Your task to perform on an android device:  Go to  the settings in the app and set 100 $ budget.
Image 0: 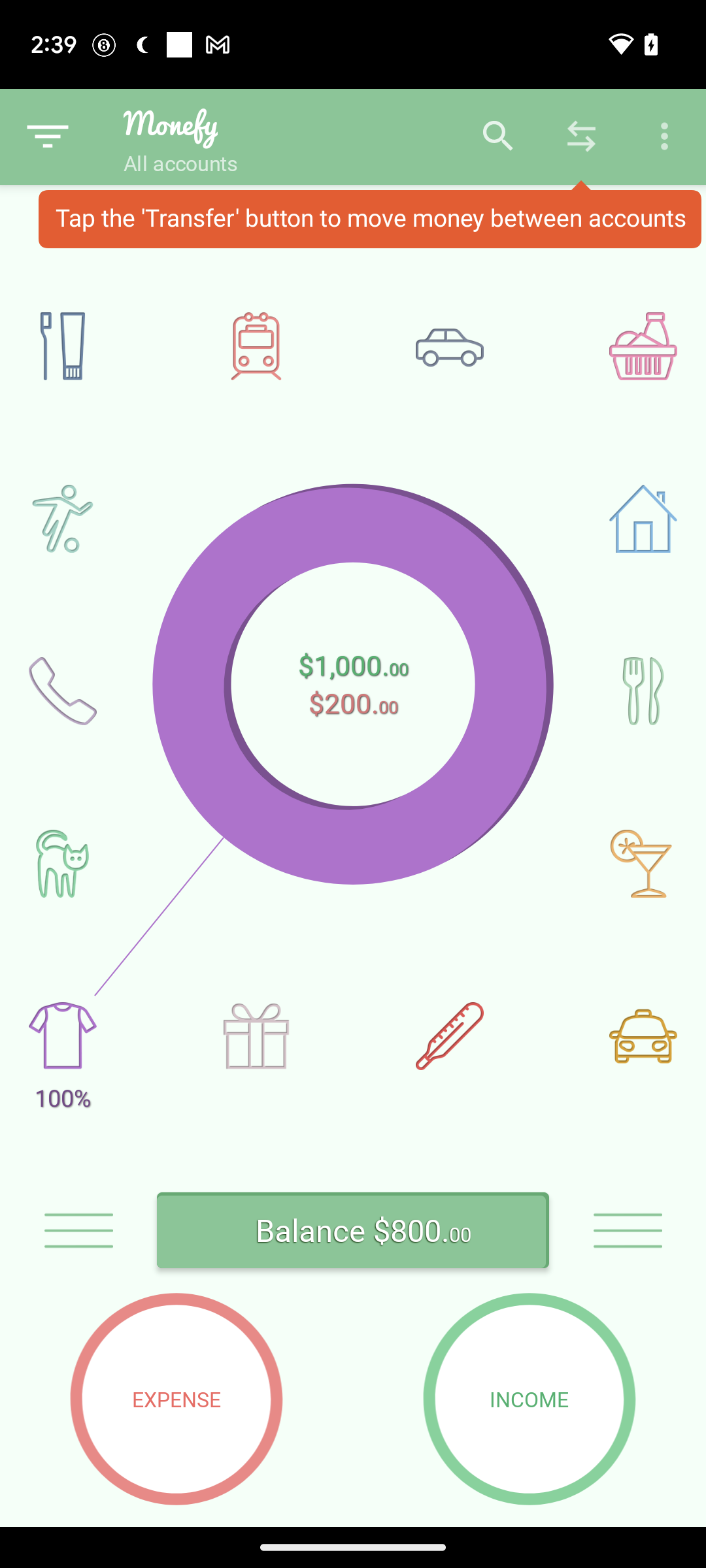
Click on the menu icon at the top right corner of the screen
Step 0: click (664, 137)
Image 1: 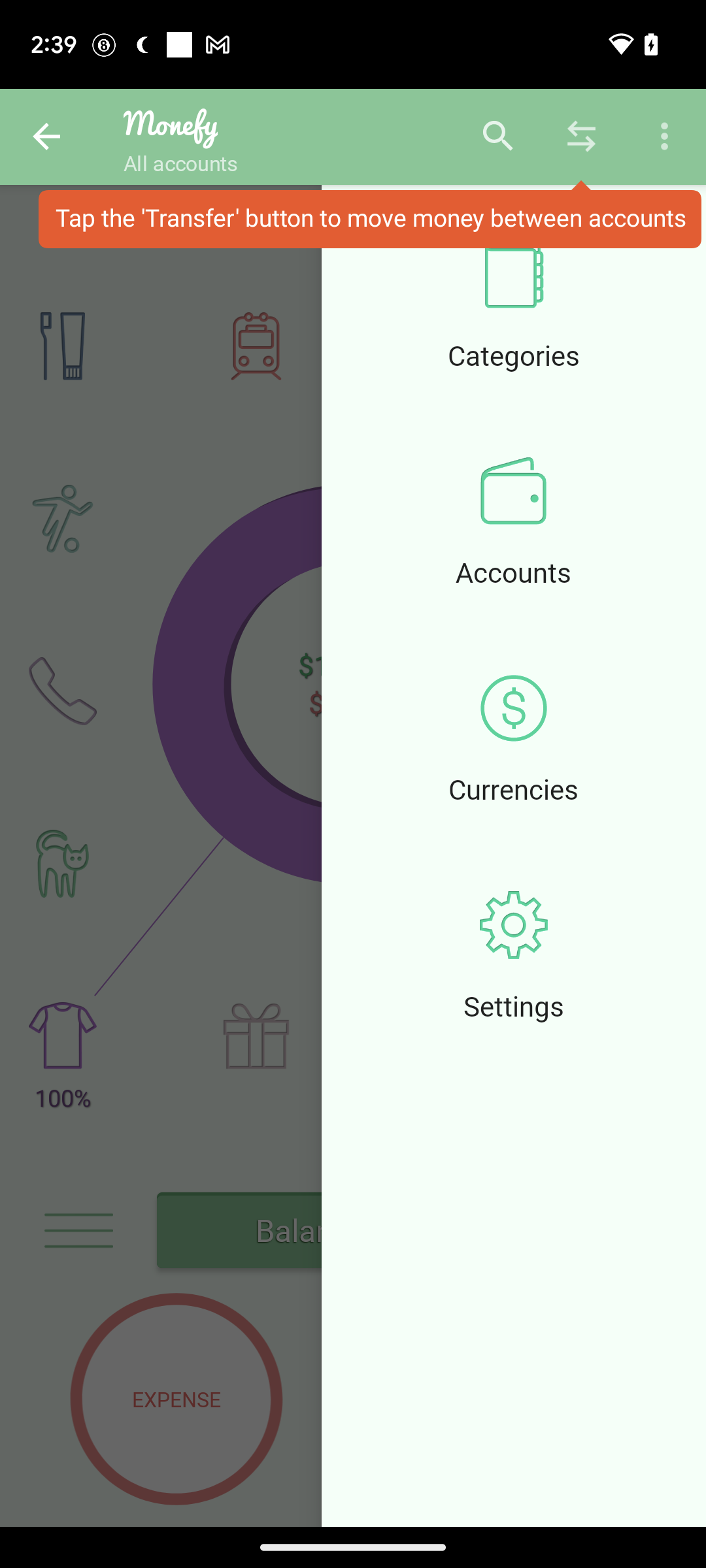
Click on the settings Icon on the right side of the screen below the currencies option
Step 1: click (516, 924)
Image 2: 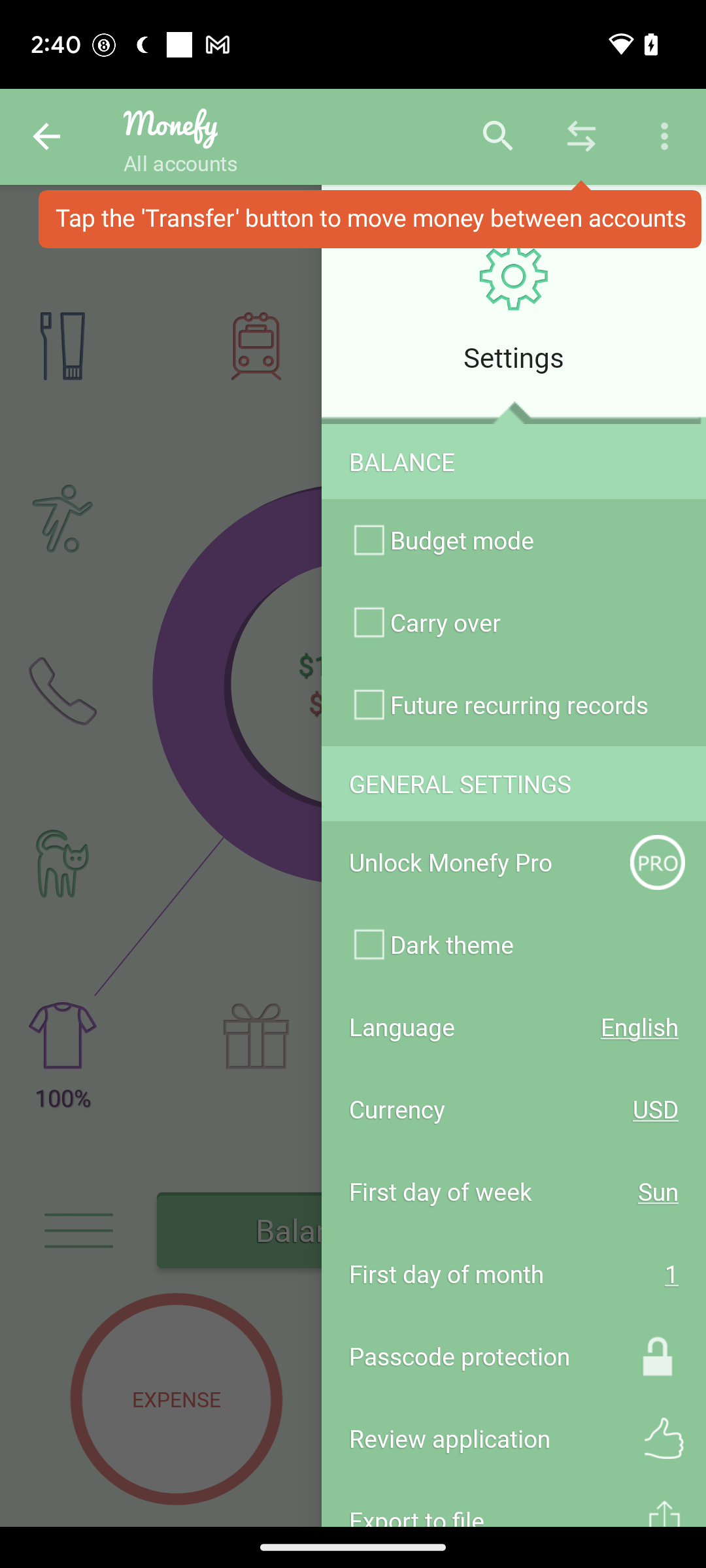
Click on Budget Mode on the left side of the screen below Balance
Step 2: click (527, 540)
Image 3: 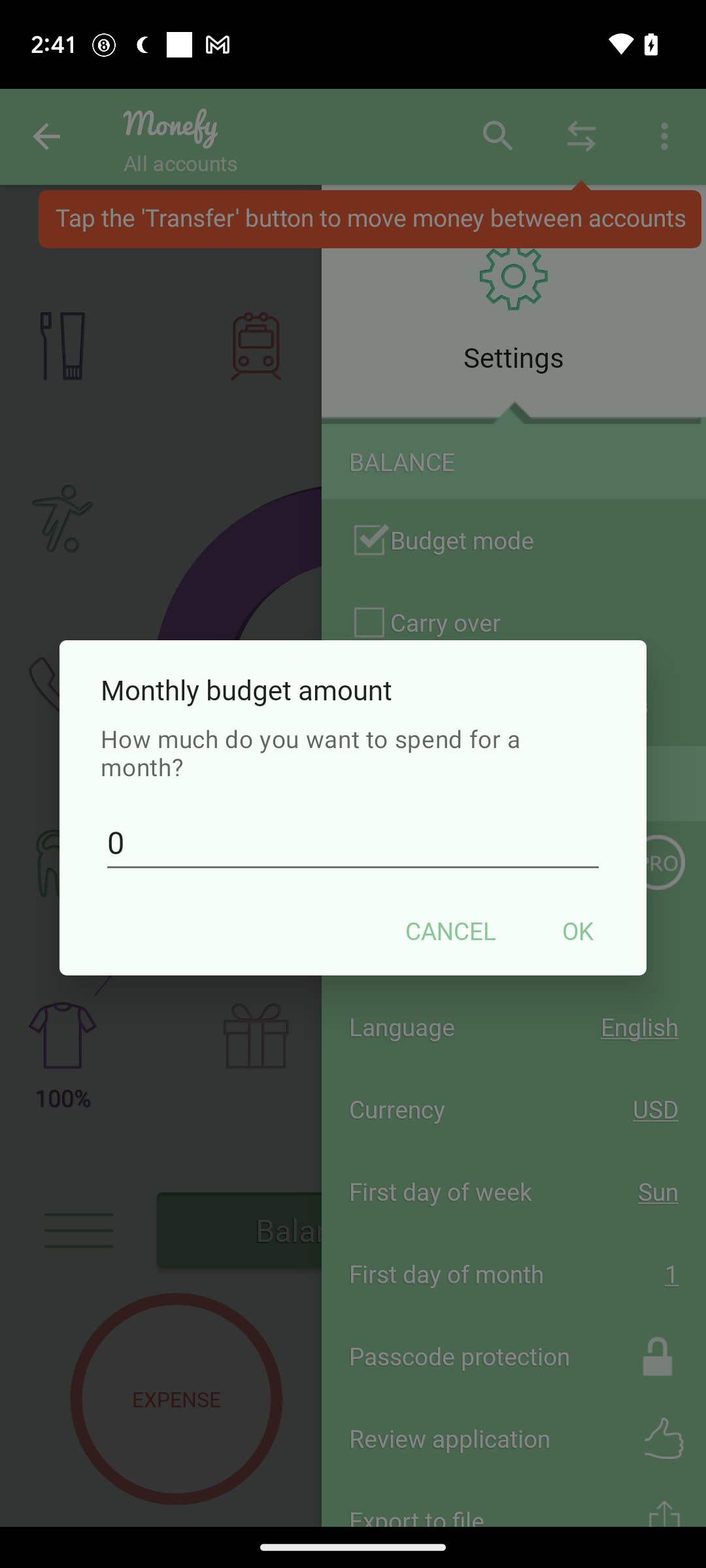
Click on 0 
Step 3: click (135, 839)
Image 4: 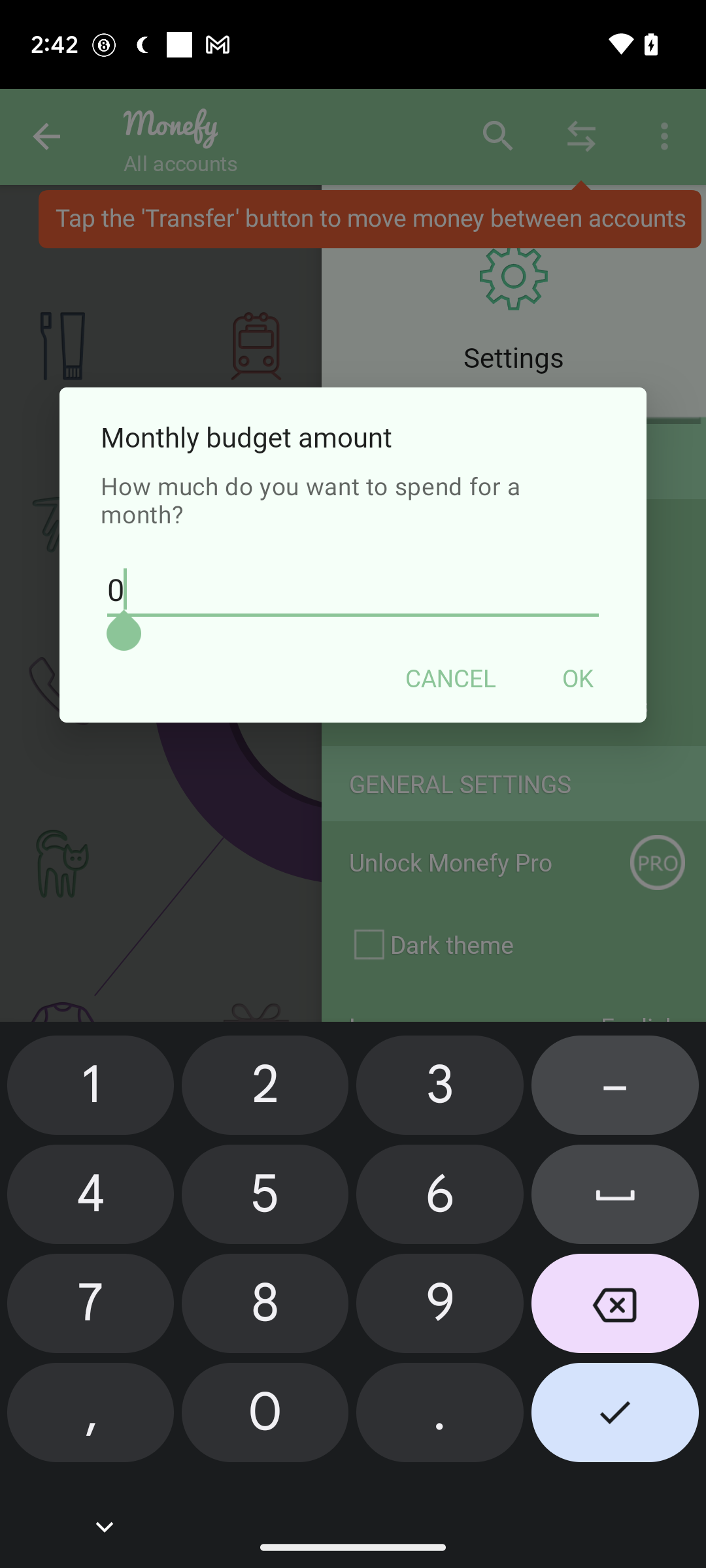
Click on the cut icon on the right side of the screen
Step 4: click (615, 1308)
Image 5: 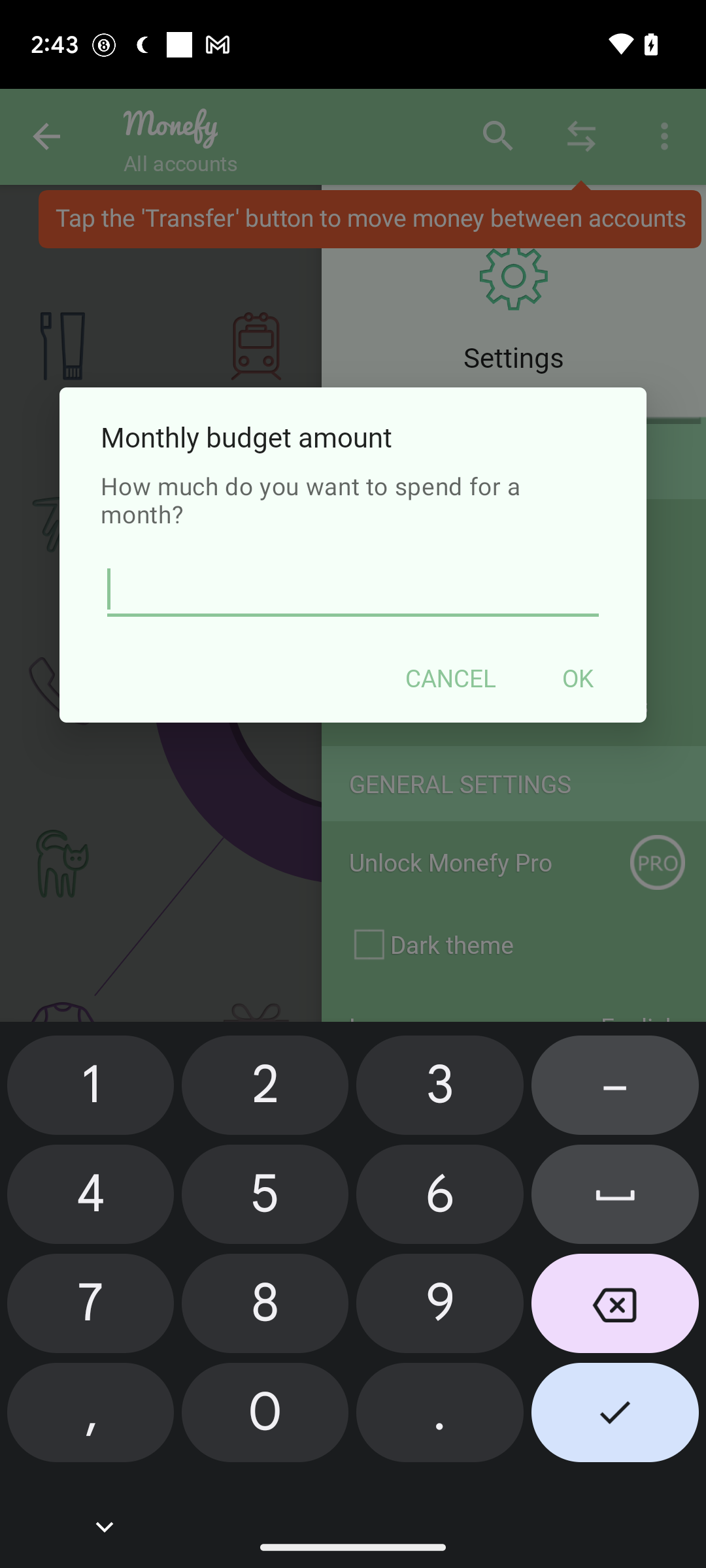
click 1 before 2
Step 5: click (101, 1073)
Image 6: 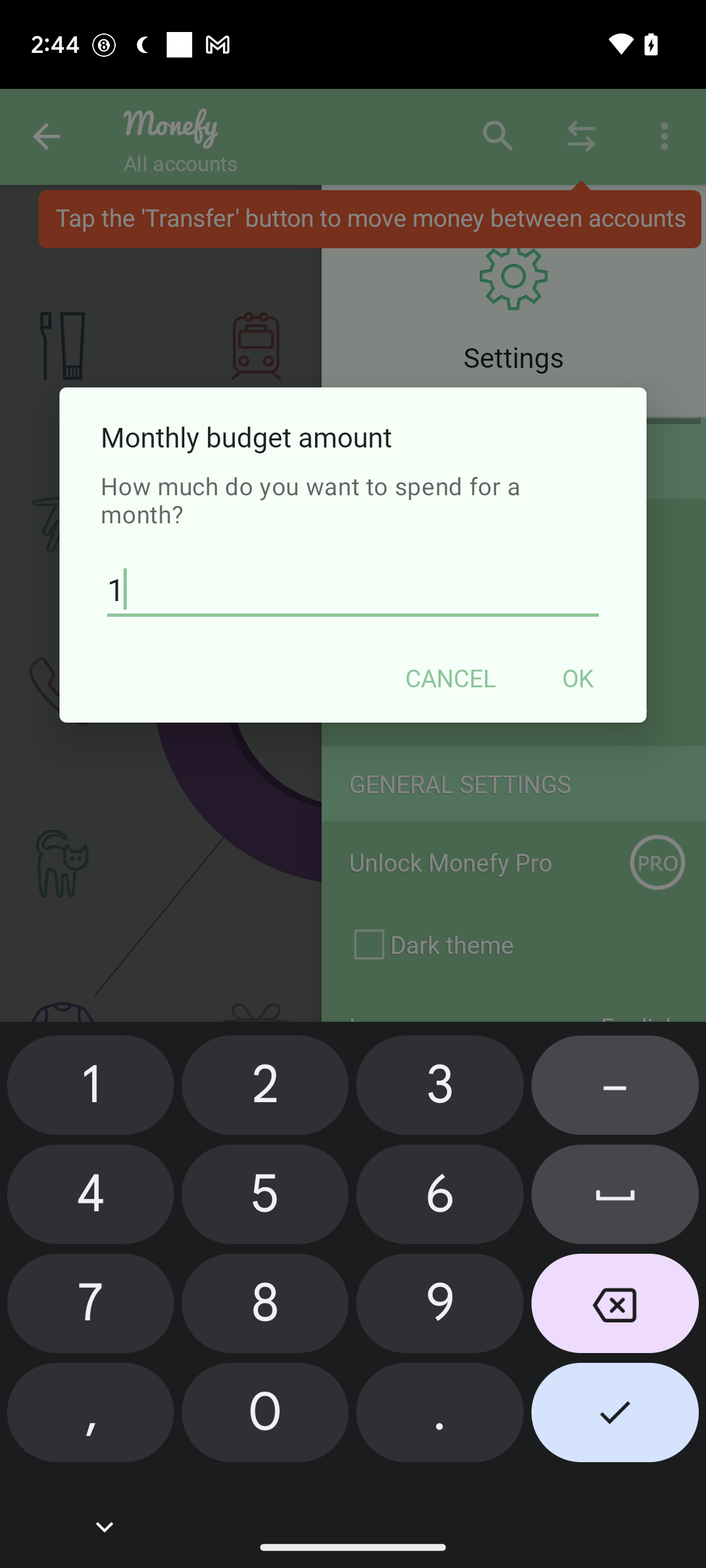
Click 0 below 8
Step 6: click (263, 1431)
Image 7: 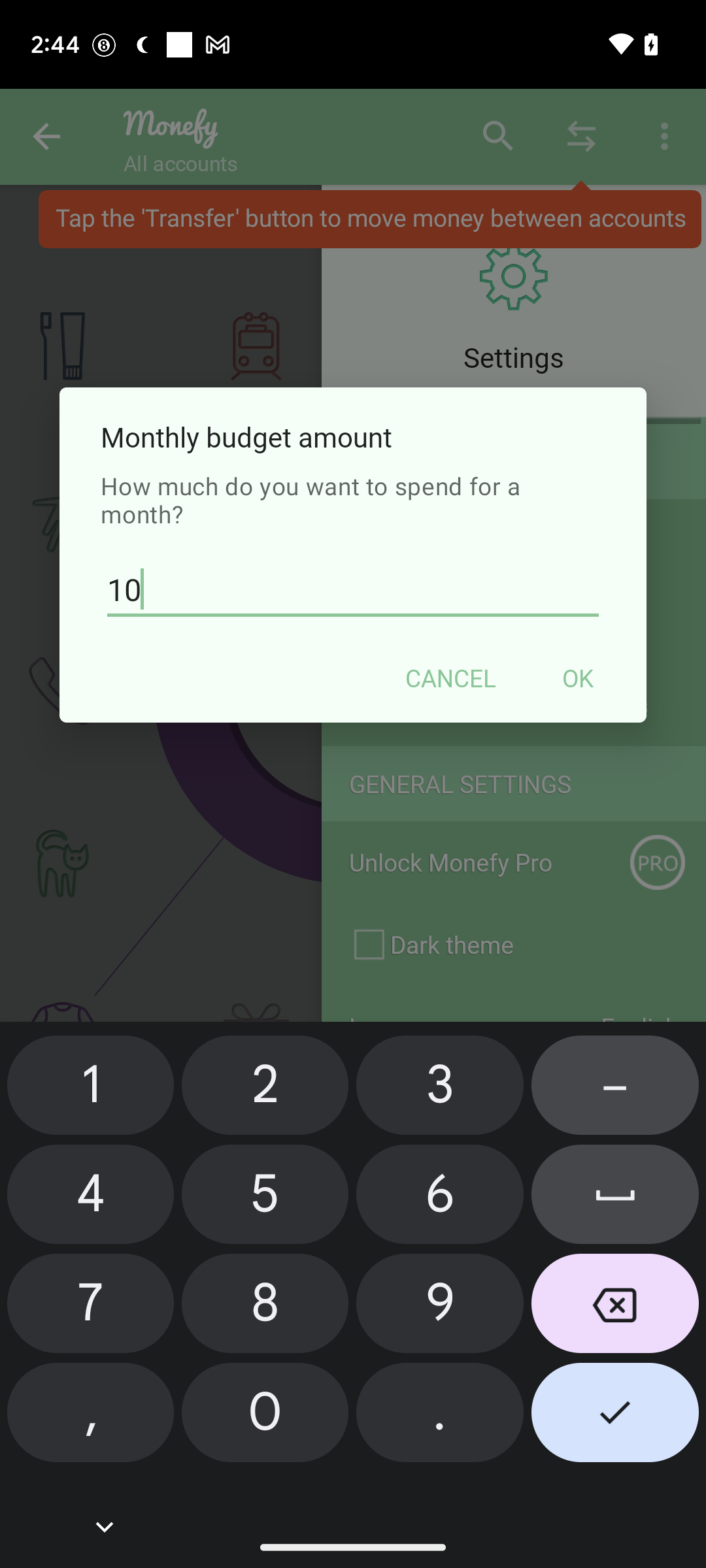
Click 0 below 8
Step 7: click (263, 1411)
Image 8: 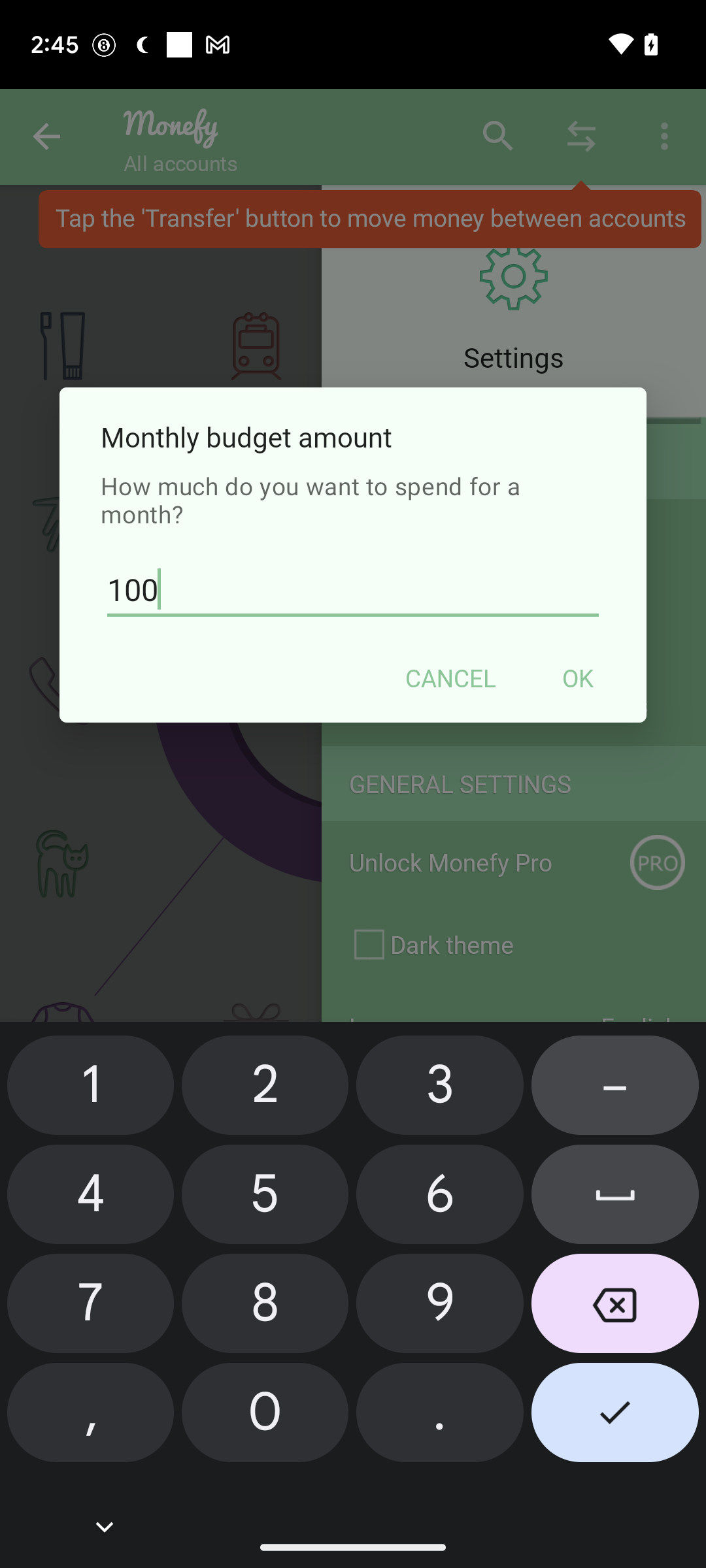
Click on the OK option on the left side of the screen after the cancel option
Step 8: click (578, 678)
Image 9: 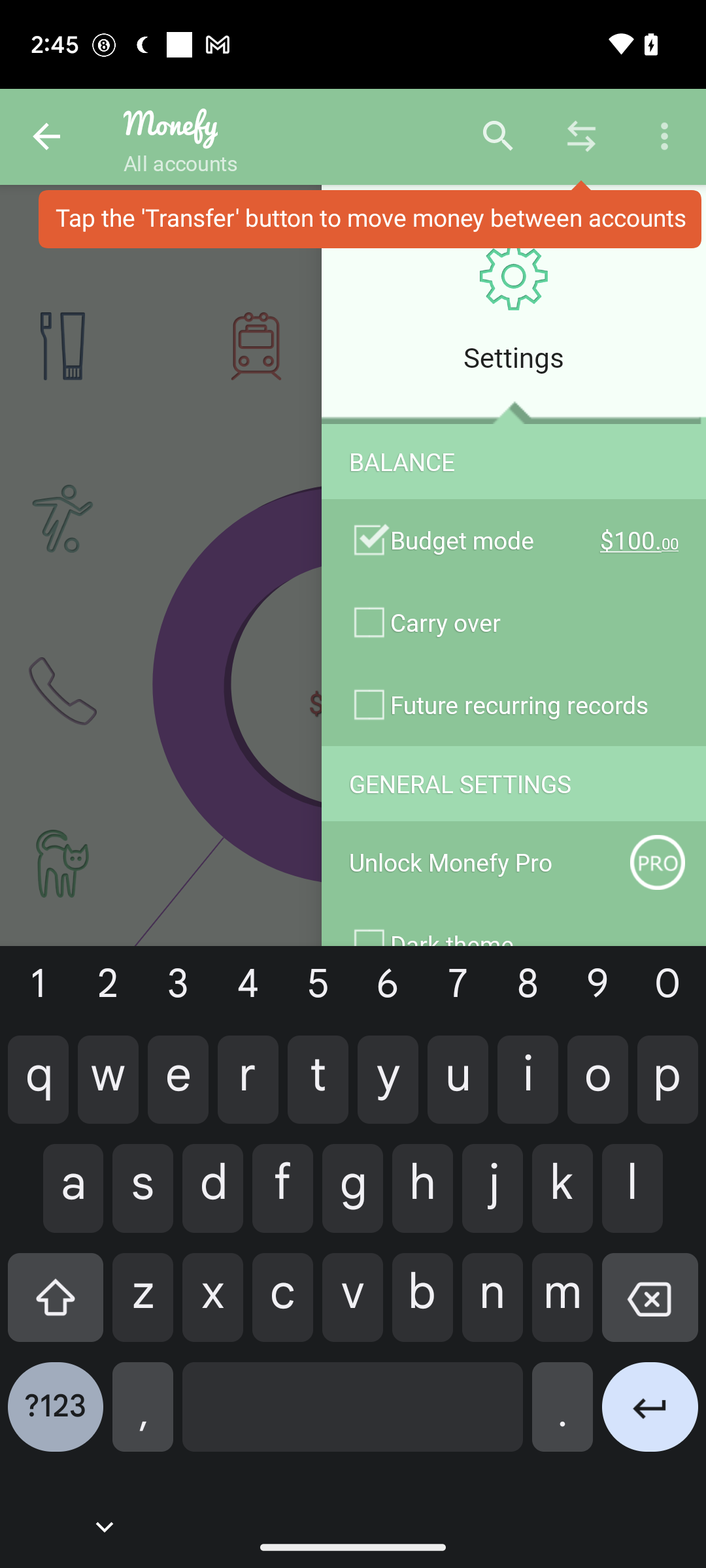
Click on the OK option on the left side of the screen after the cancel option
Step 9: wait